Your task to perform on an android device: View the departure time of 7:45 a.m. and arrival time of 2:05 p.m. and see the bus stops. Then check if the bus is running on time or if there are any delays.
Image 0: 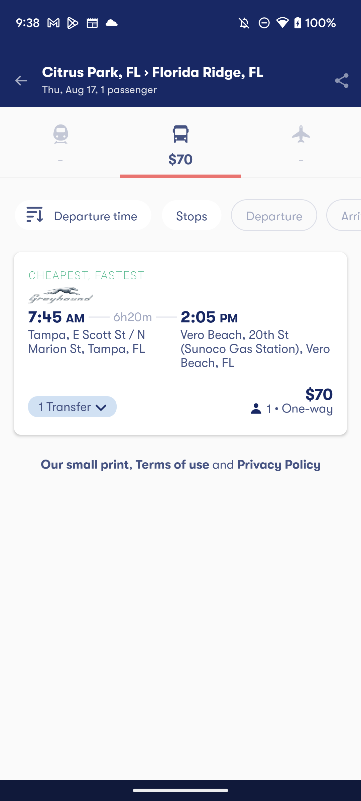
Click on the 7:45 a.m. - 2-05 p.m. option
Step 0: click (165, 312)
Image 1: 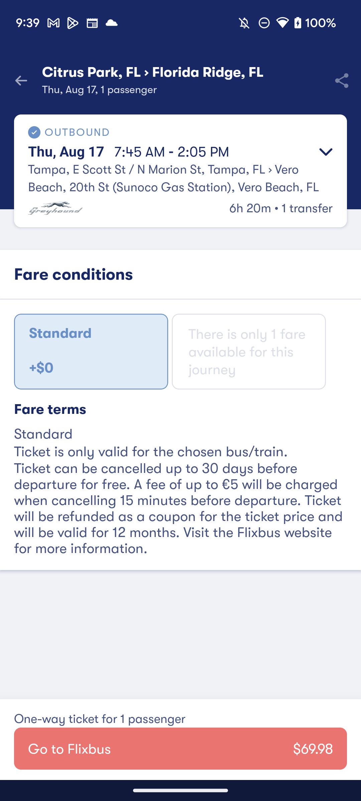
Click on the Thu,Aug 17 option to view the stops 
Step 1: click (132, 152)